Your task to perform on an android device: In order to move forward with additional processing in the Amazon app, I would like to take a look at my shopping cart.
Image 0: 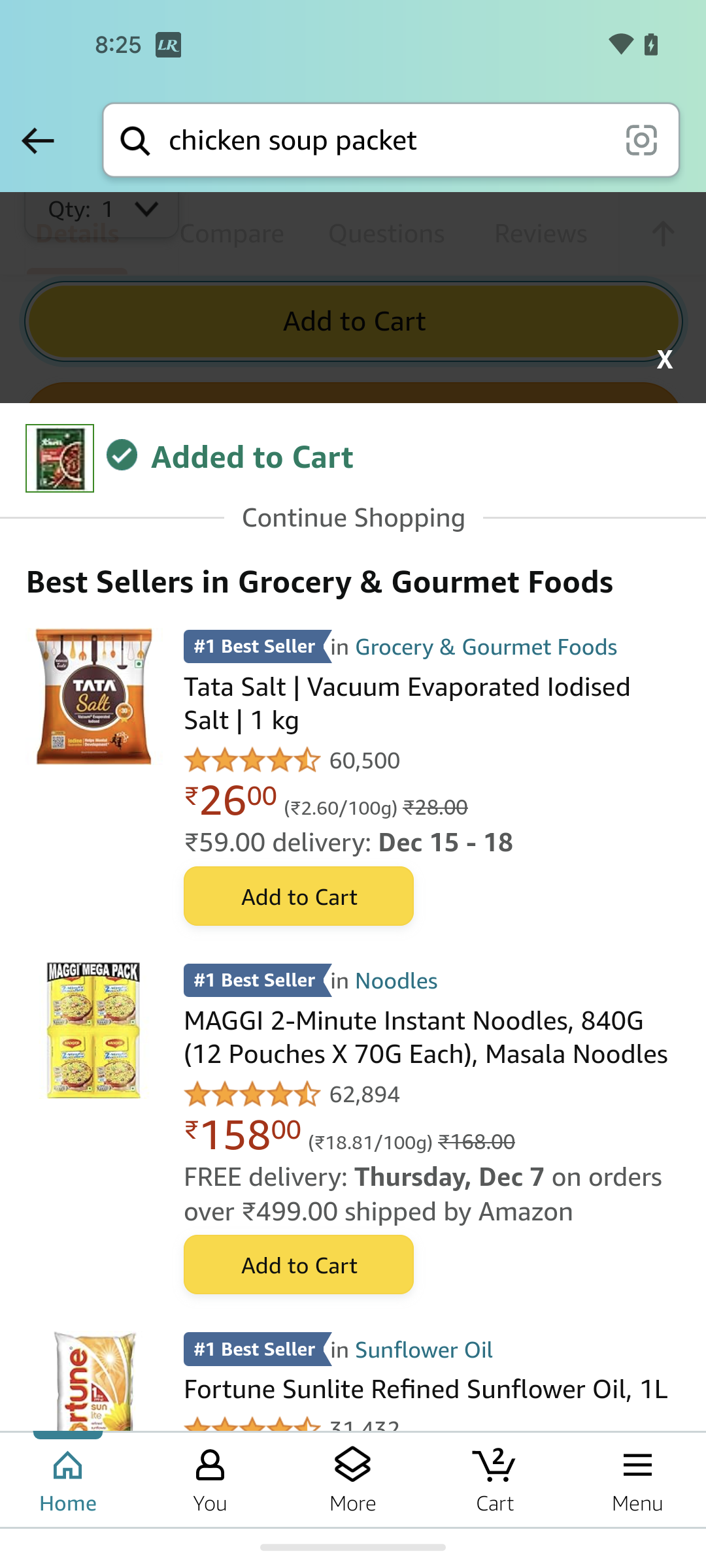
Tap on the cart option at the bottom of the screen
Step 0: click (495, 1479)